Your task to perform on an android device: I want to view all of my reminders that I created in the Tasks app.
Image 0: 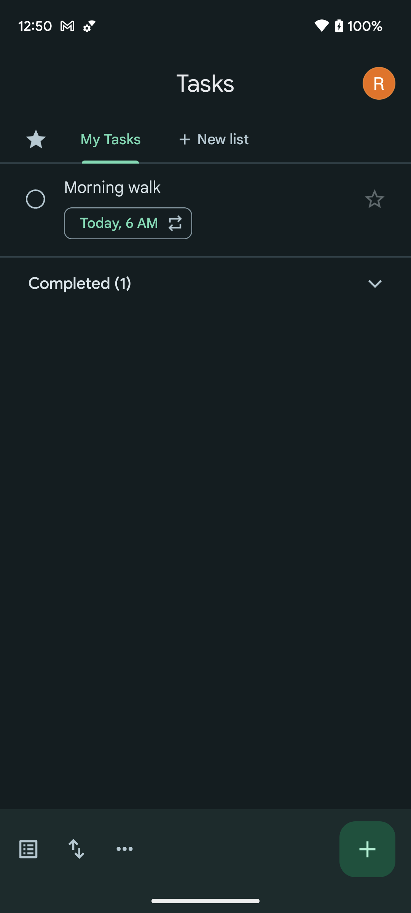
Click on the drop-down button of the completed to view all the reminders
Step 0: click (374, 283)